Your task to perform on an android device: Play the "WTF with Marc Maron podcasts" in the comedy genre for me on the TuneIn Radio app.
Image 0: 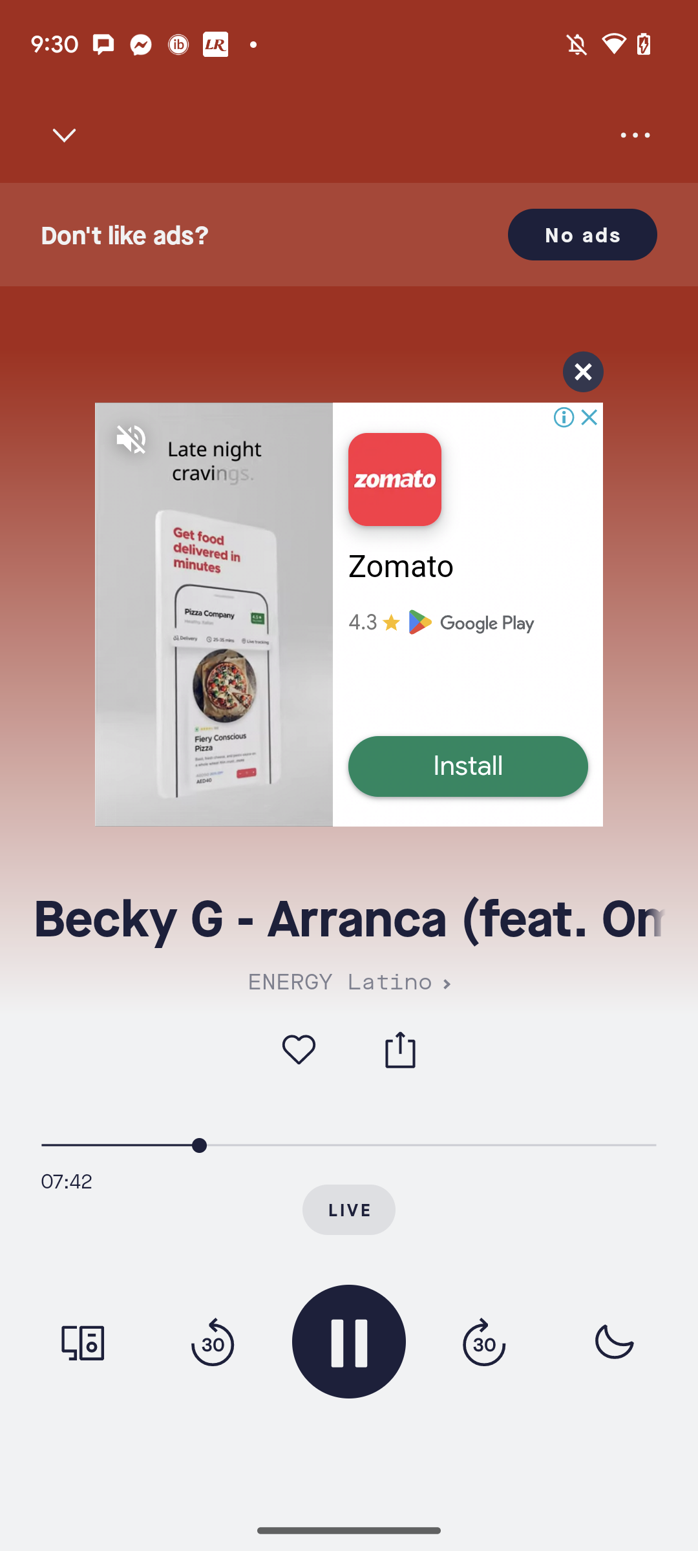
Go back to the previous page.
Step 0: press back button
Image 1: 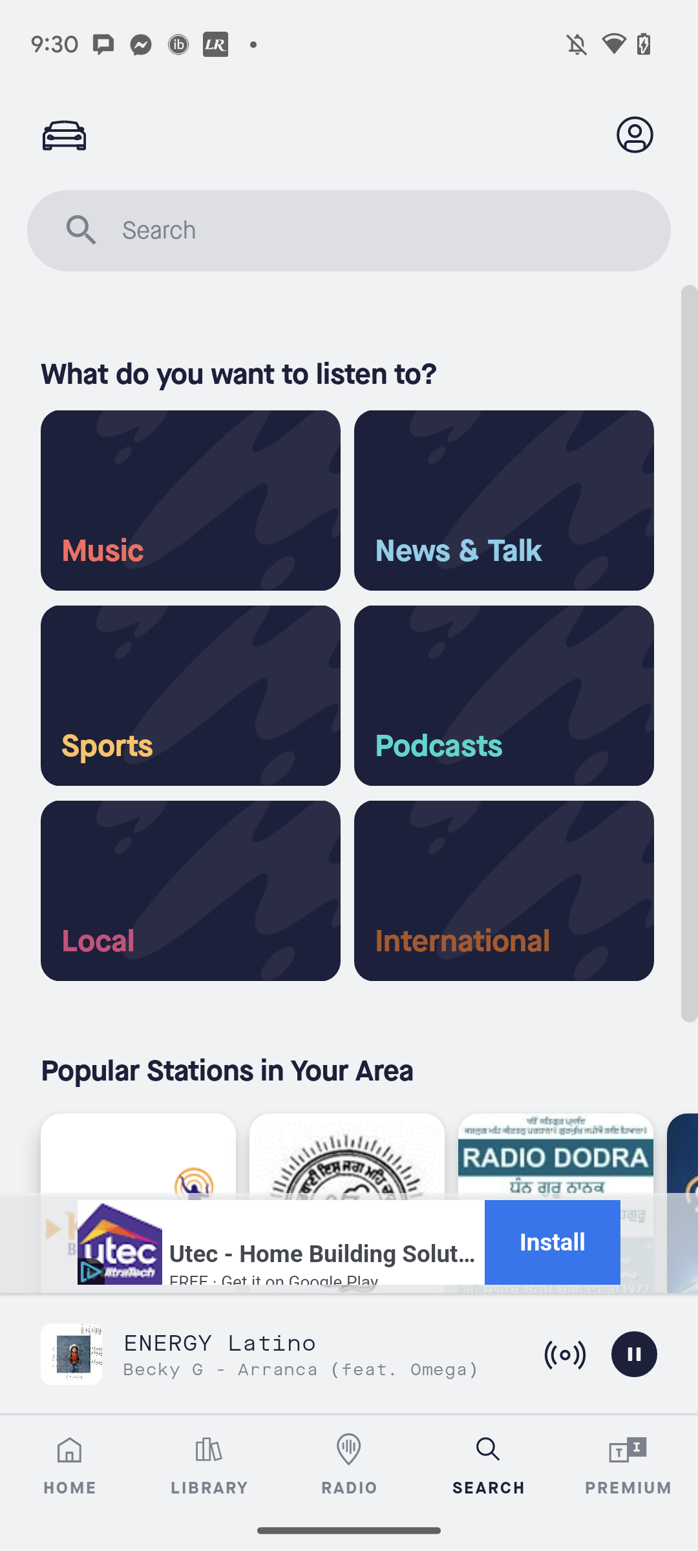
Click on the Podcasts tab.
Step 1: click (504, 695)
Image 2: 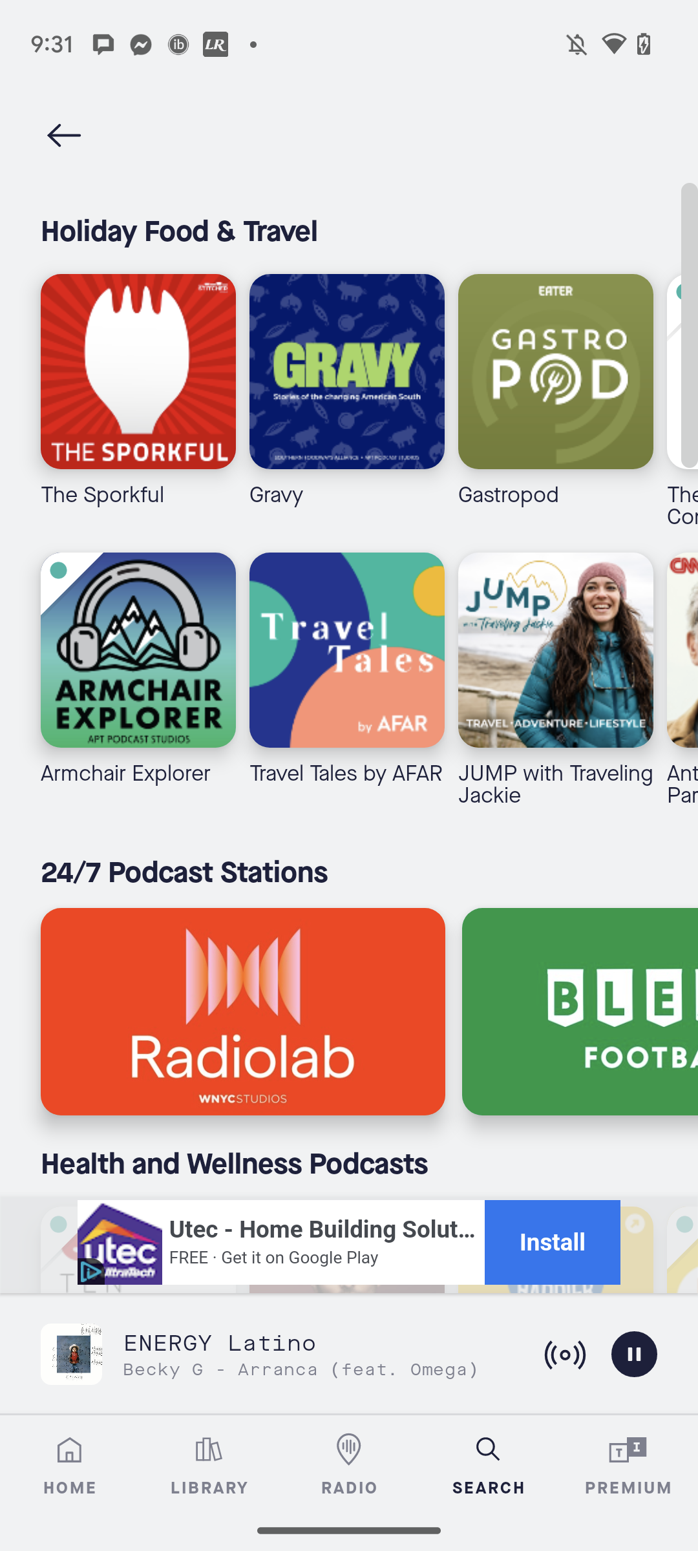
Scroll up
Step 2: scroll down
Image 6: 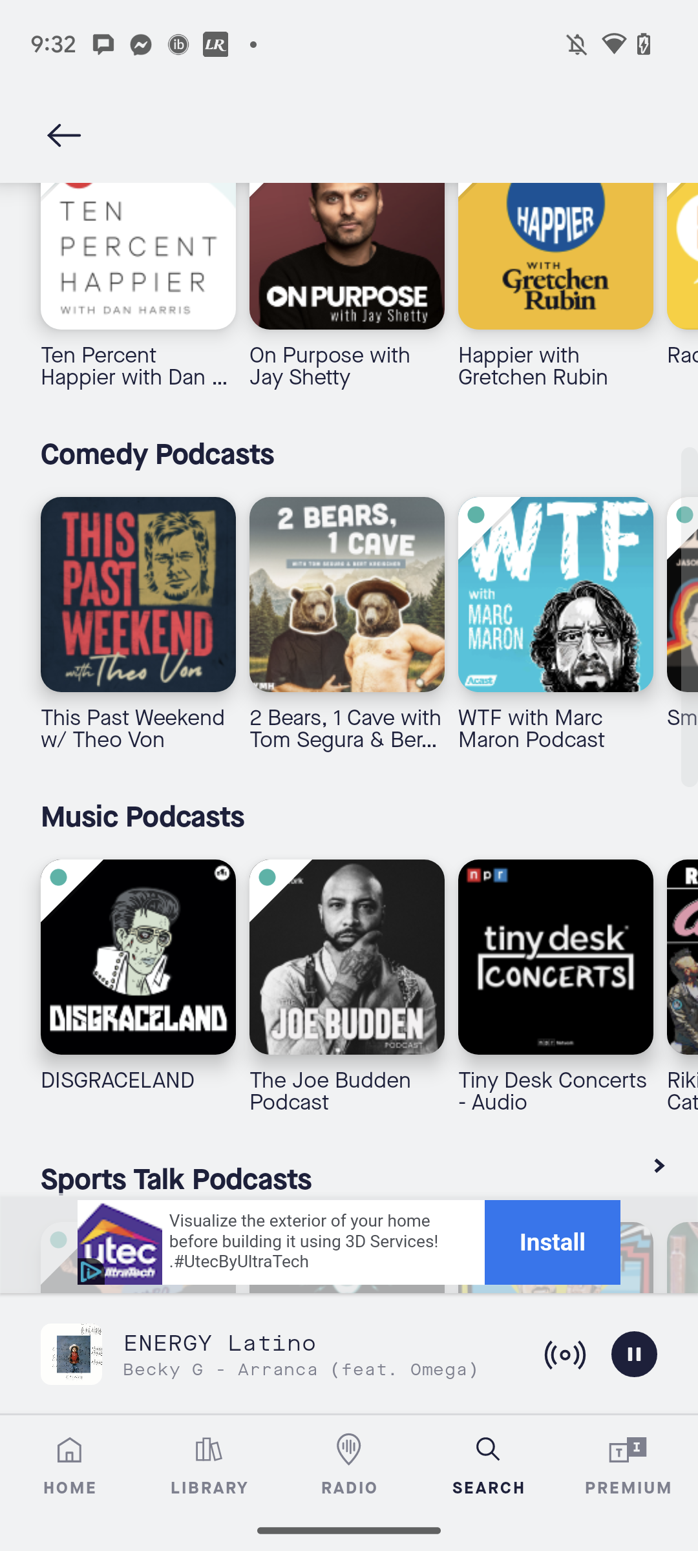
Scroll up
Step 6: scroll down
Image 7: 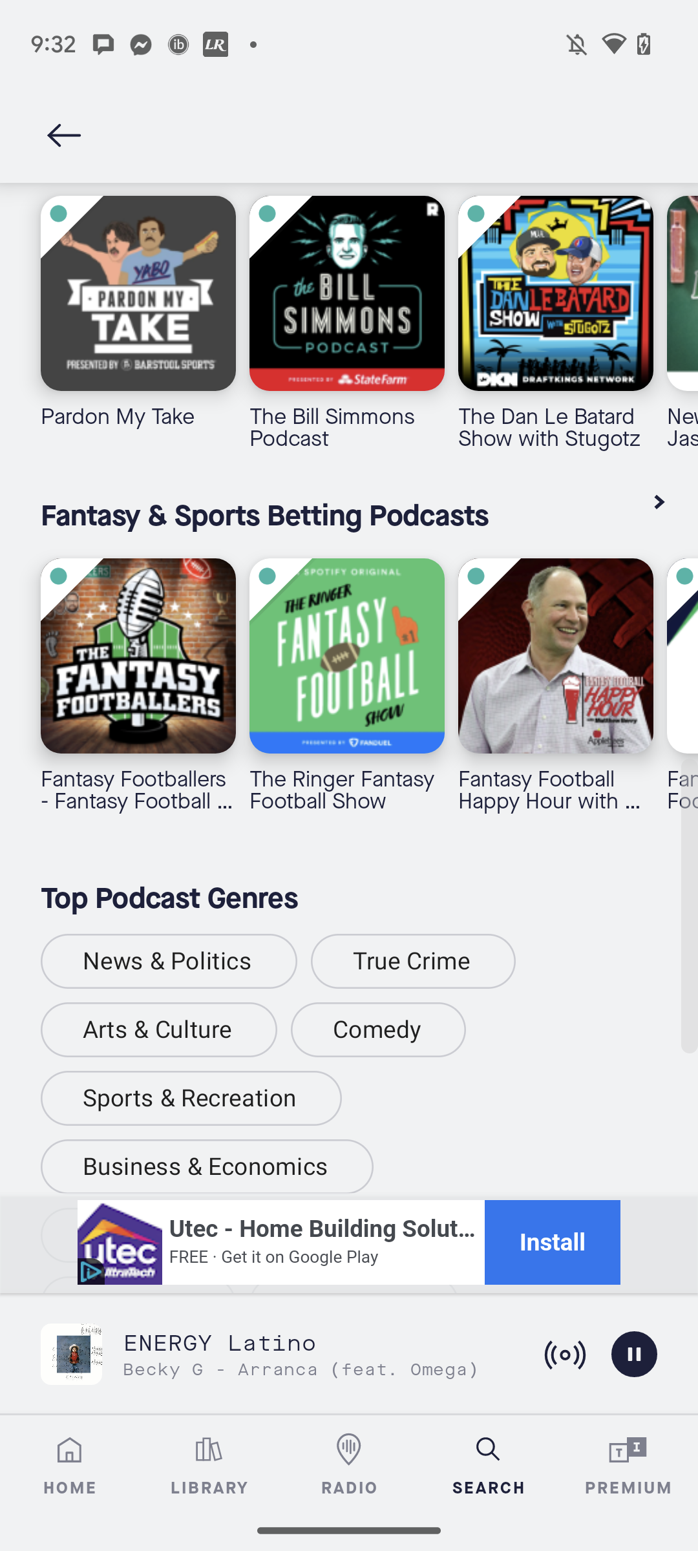
Click on the Comedy Genre.
Step 7: click (378, 1029)
Image 8: 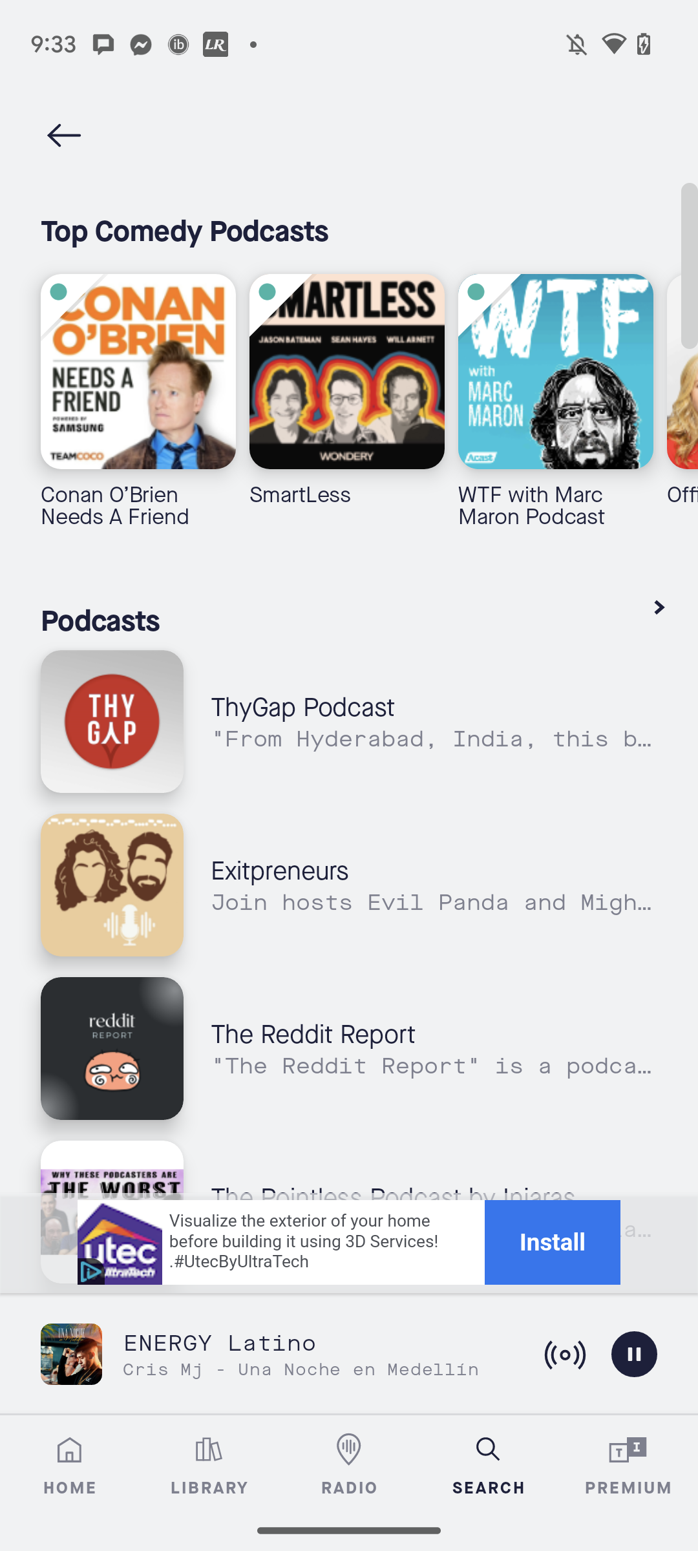
Click on the WTF with Marc Maron podcasts.
Step 8: click (576, 295)
Image 9: 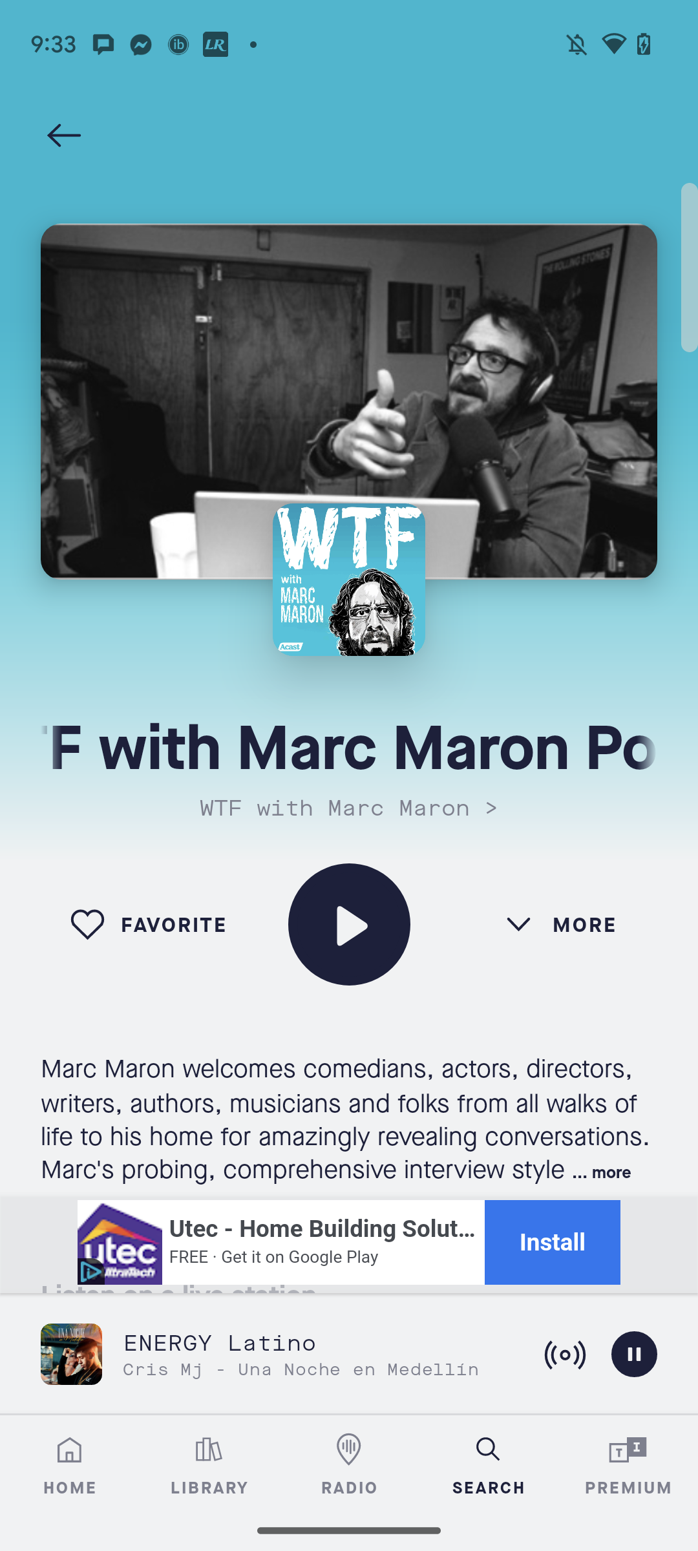
Click on the Play icon.
Step 9: click (349, 924)
Image 10: 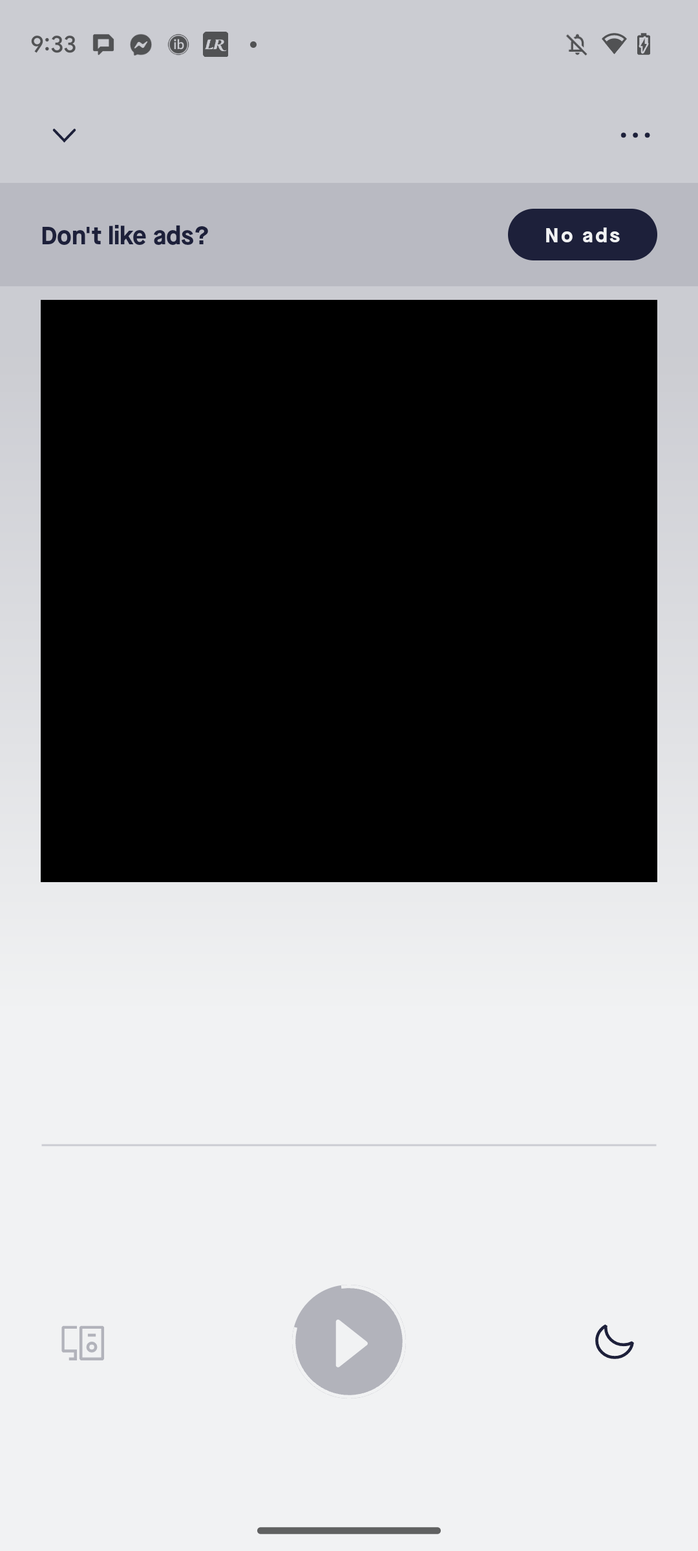
Click on the Play icon.
Step 10: wait